Your task to perform on an android device: In the math learning app, practice the square with an easy level and solve the questions, then check the answers to see if they are correct or not.
Image 0: 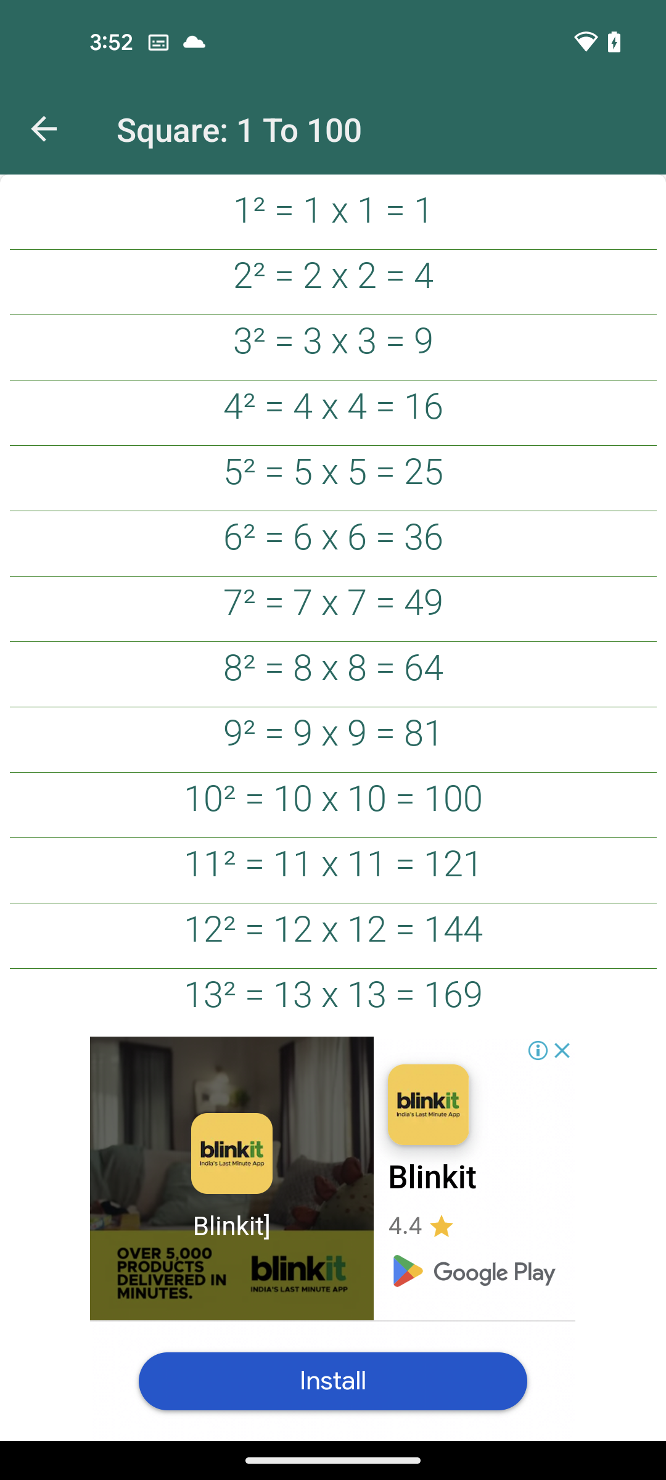
Go back to the previous page
Step 0: press back button
Image 1: 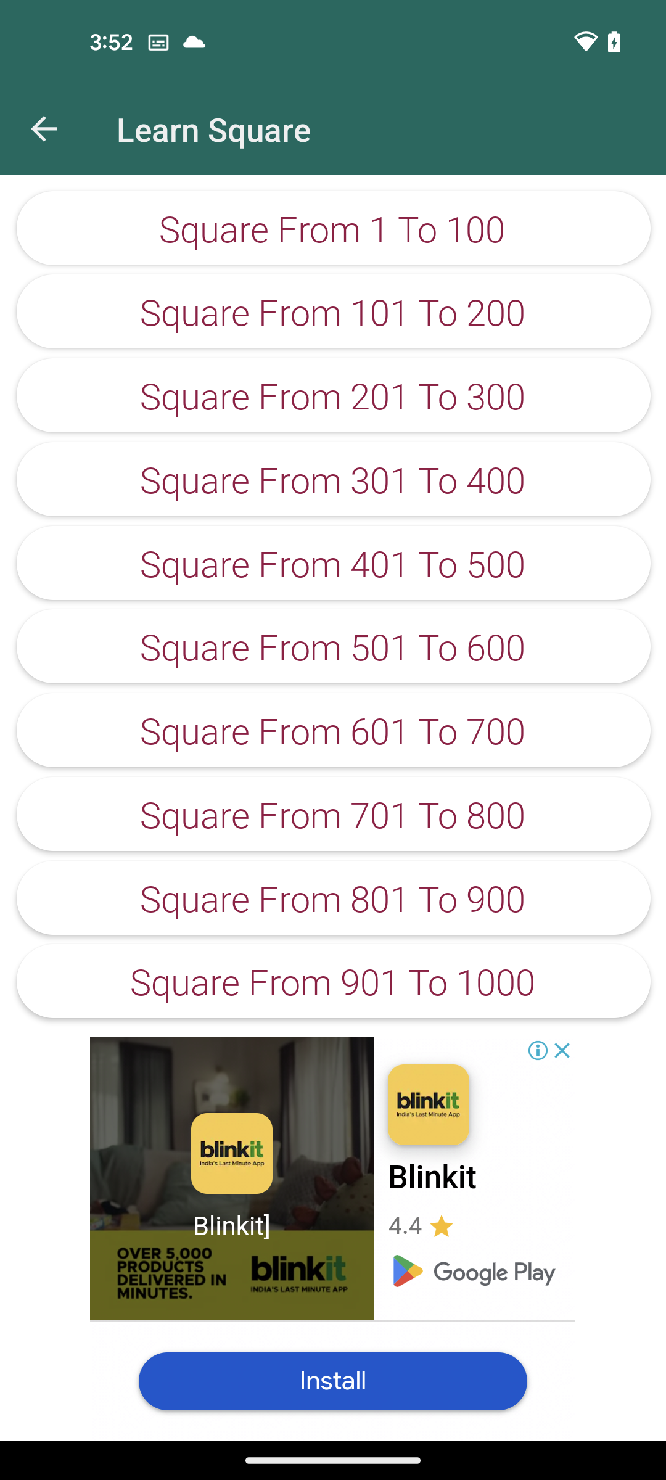
Go back to the previous page
Step 1: press back button
Image 2: 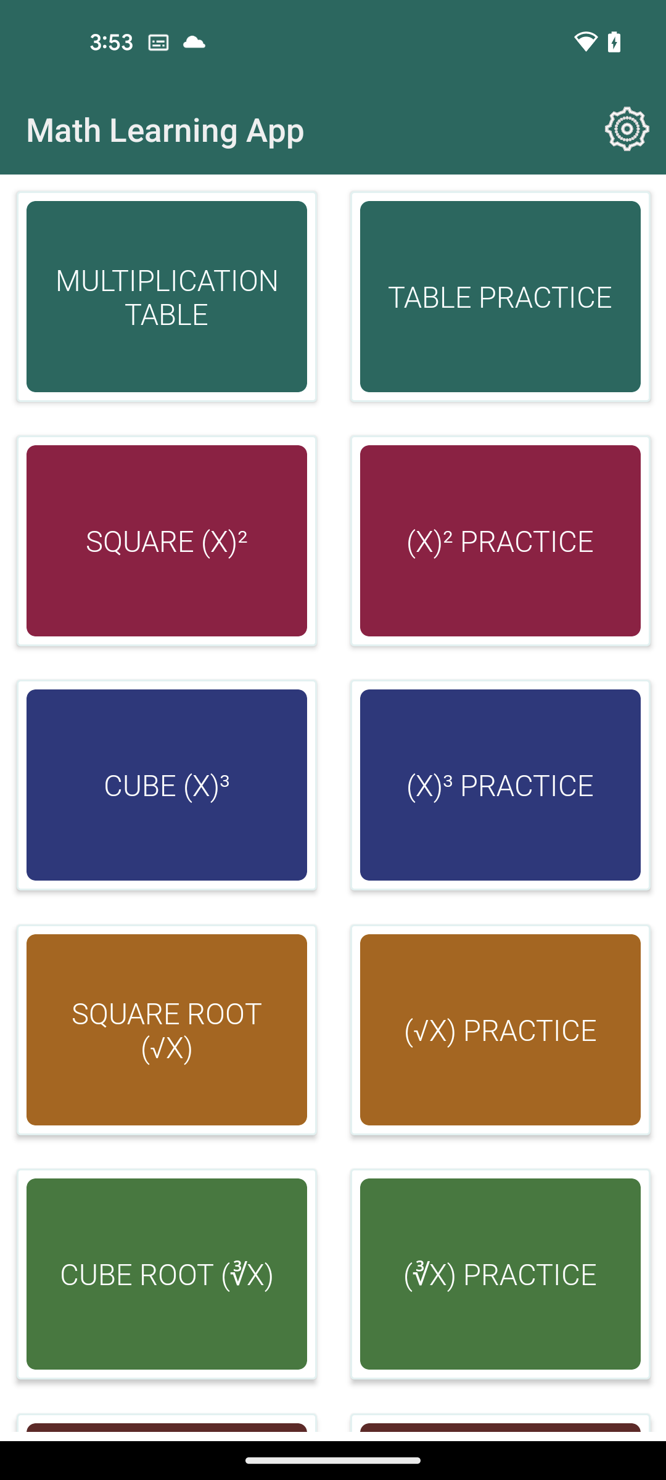
Click on X square Practice box
Step 2: click (500, 541)
Image 3: 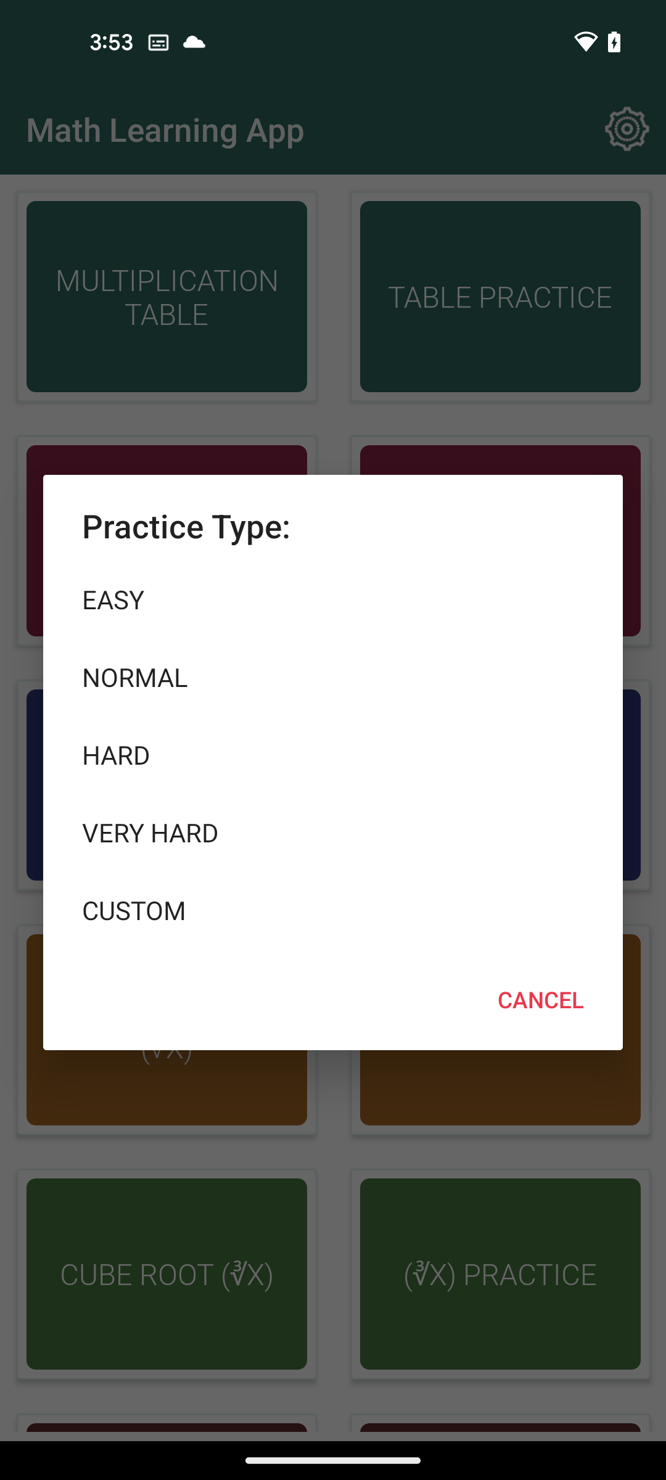
Select the easy option
Step 3: click (333, 599)
Image 4: 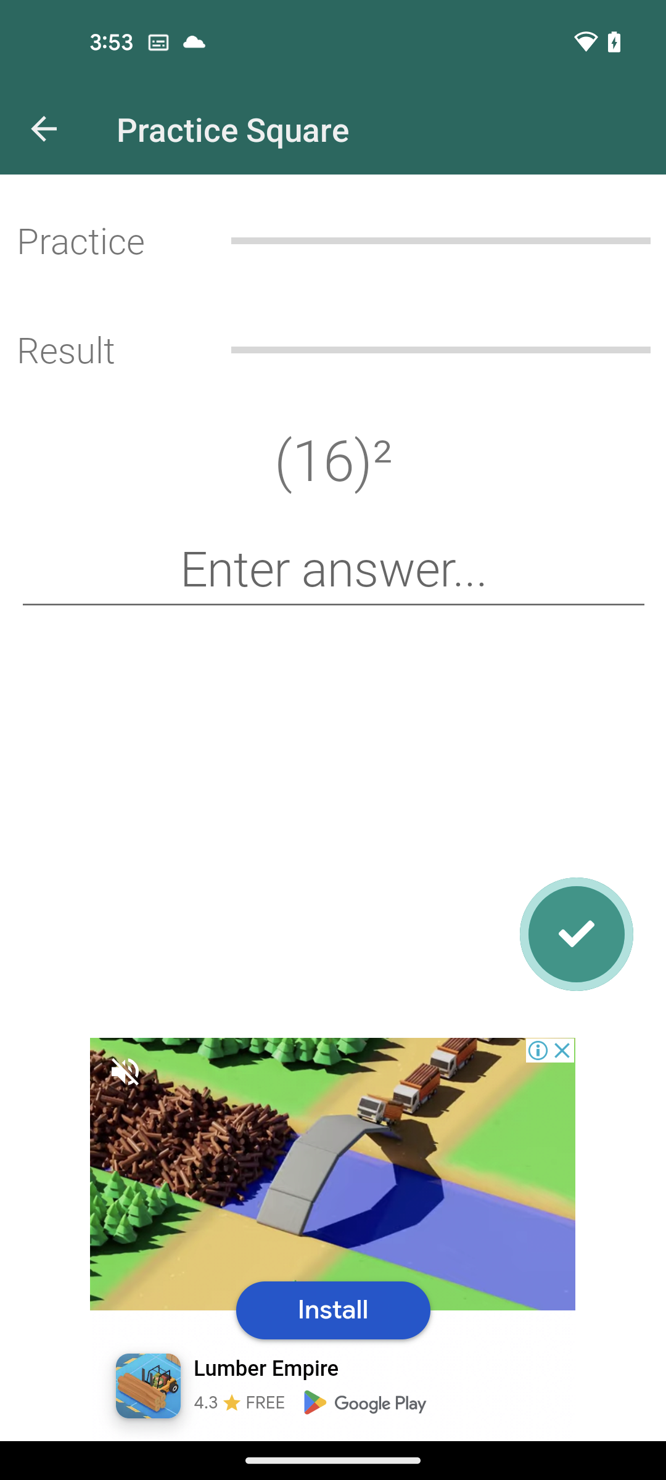
Click on the answer text bar
Step 4: click (334, 568)
Image 5: 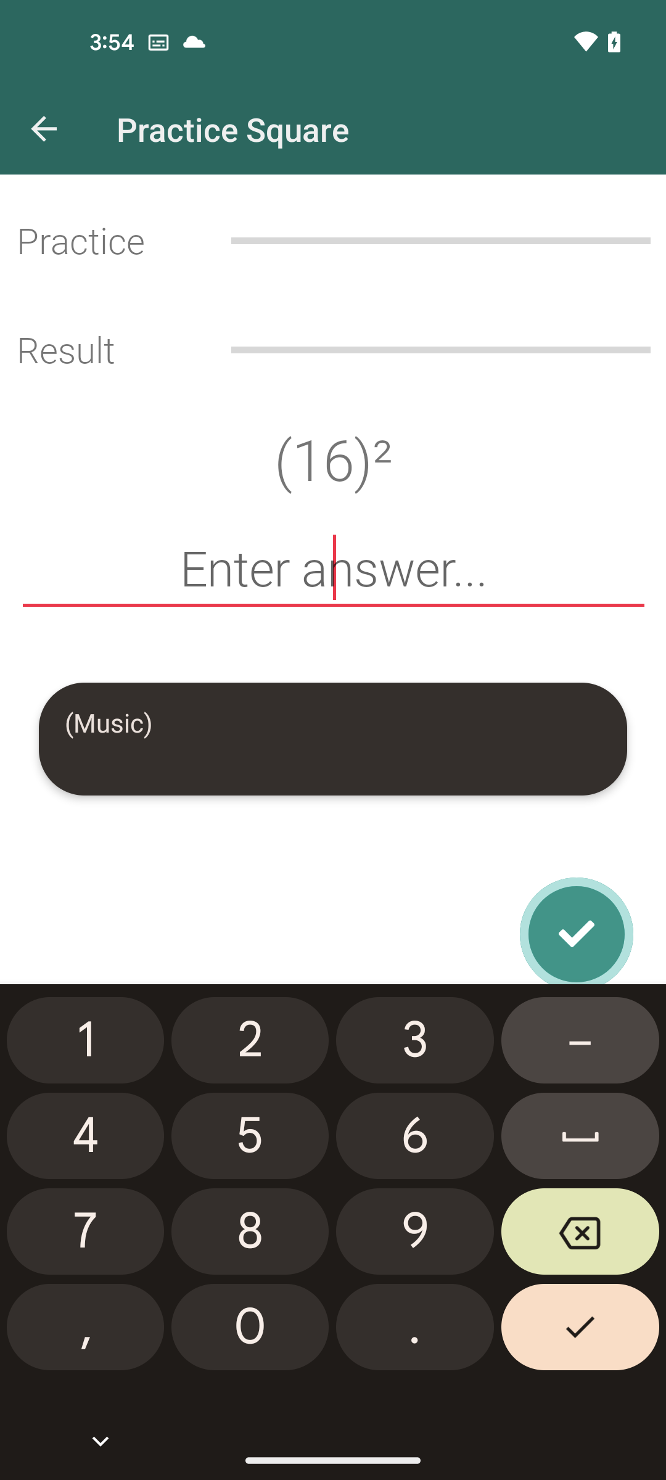
Type the text 256
Step 5: type "256"
Image 6: 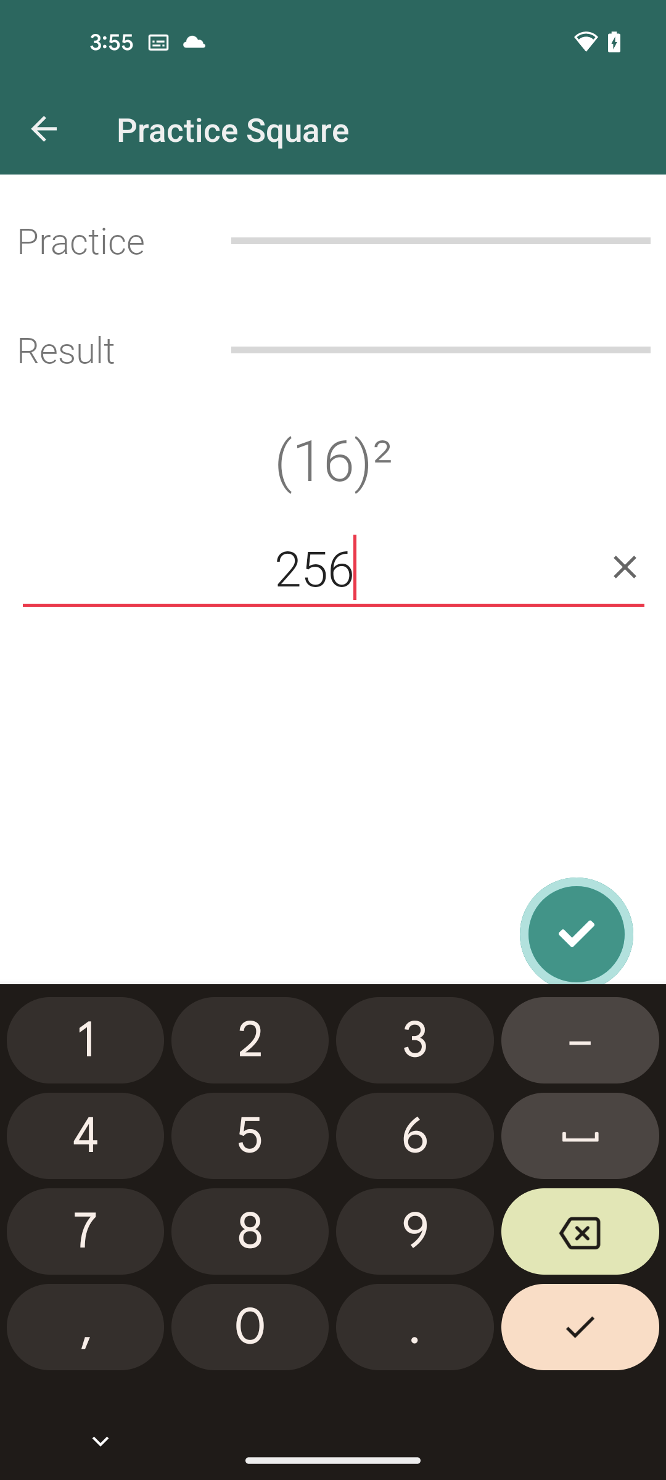
Click on the tick button above the number pad
Step 6: click (577, 934)